Your task to perform on an android device: Remove the item from the cart.
Image 0: 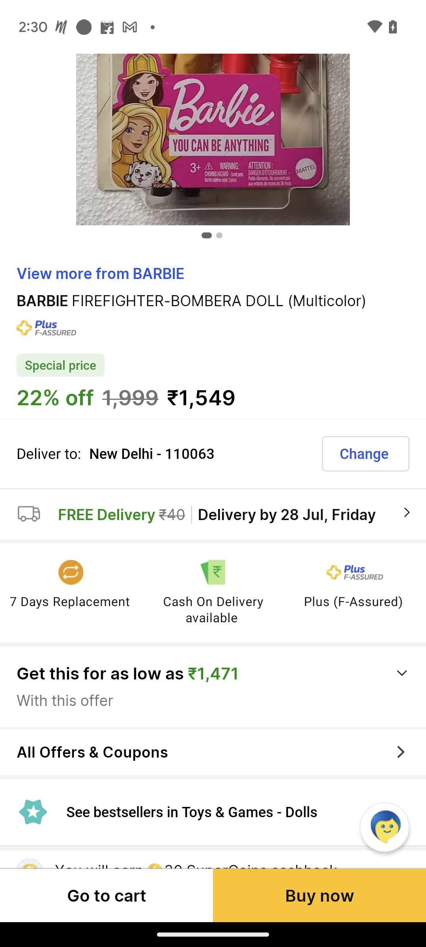
Click on the Go to Cart option presented on the left side of the bottom.
Step 0: click (64, 898)
Image 1: 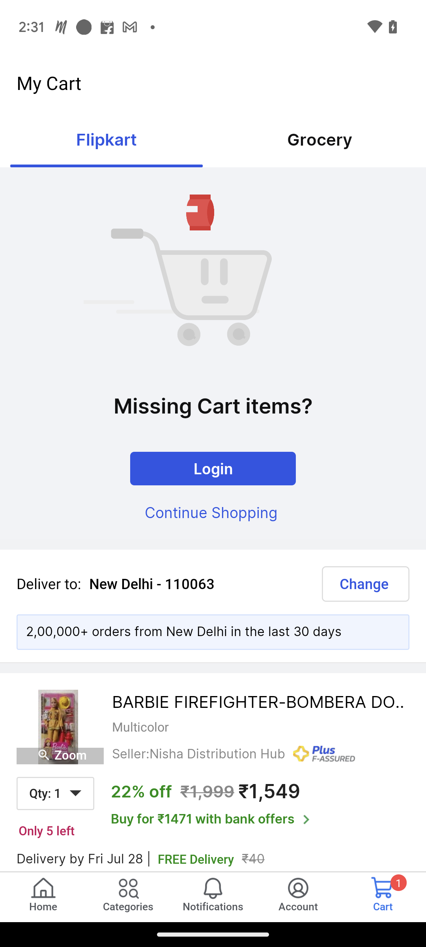
scroll up
Step 1: scroll down
Image 2: 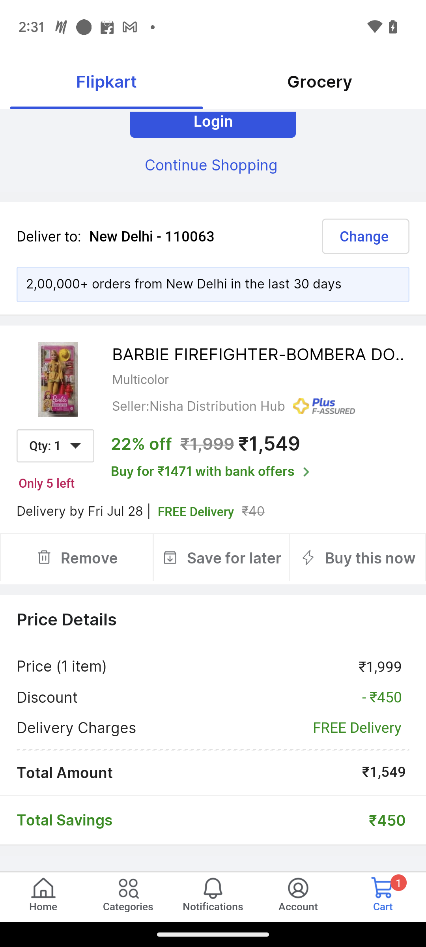
Click on the remove icon presented just below the item name on the left side.
Step 2: click (89, 558)
Image 3: 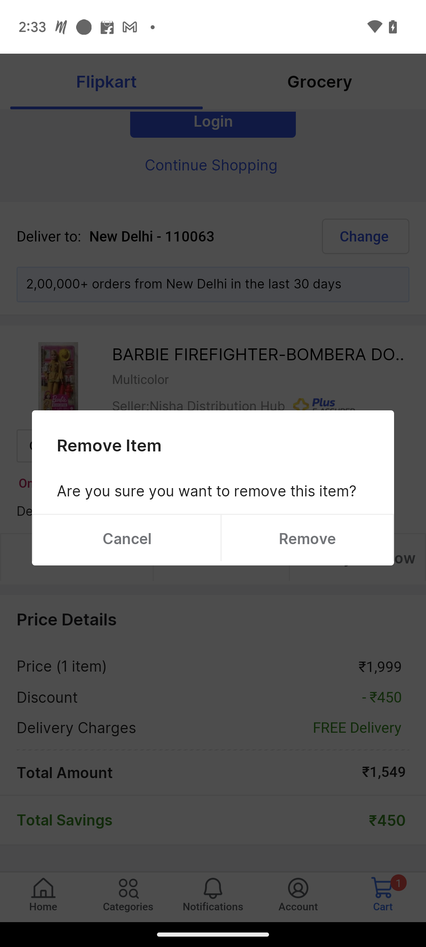
Click the Remove option on the right side.
Step 3: click (307, 538)